Your task to perform on an android device: Get the directions for me by the walking distance from Canada de Gomez to Funes on the clock apps.
Image 0: 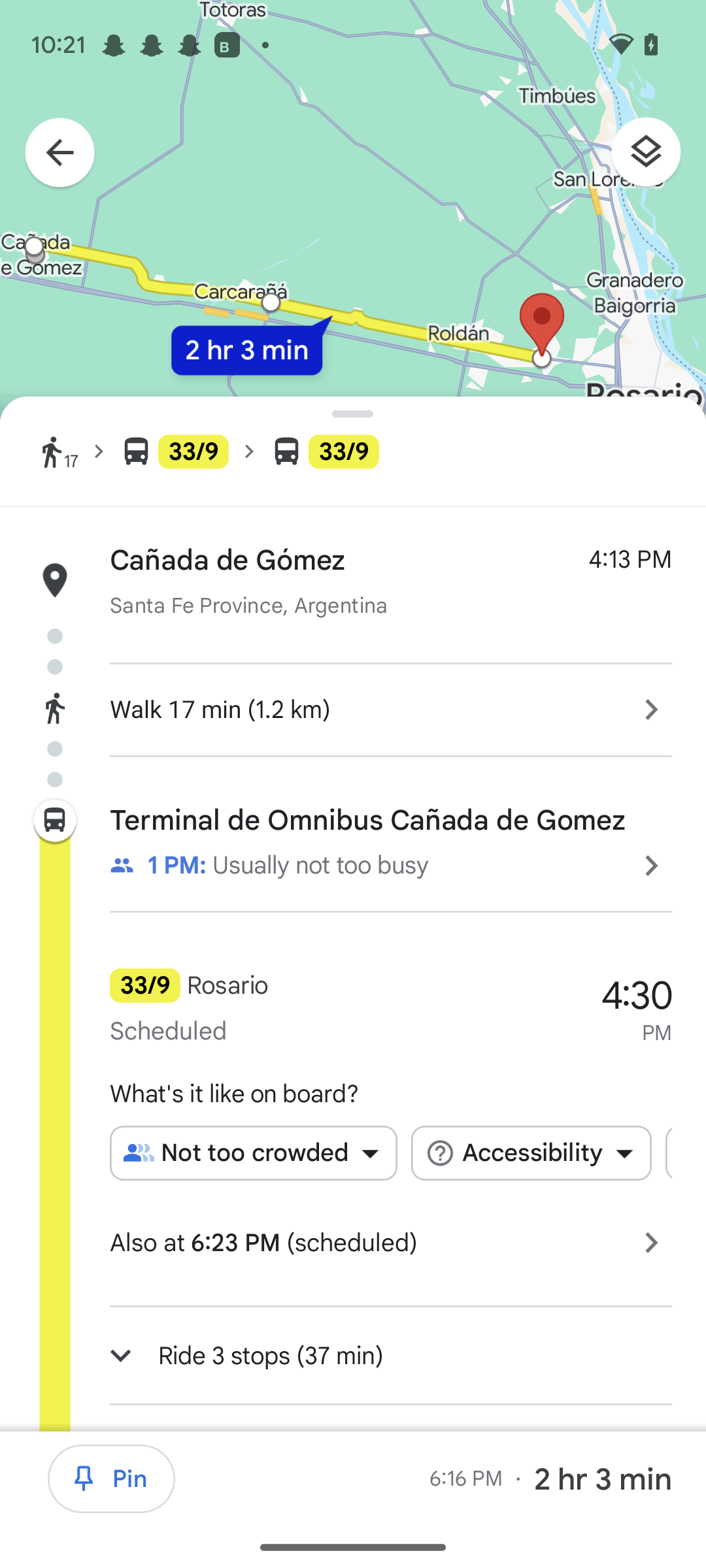
Go back to the previous page.
Step 0: press back button
Image 1: 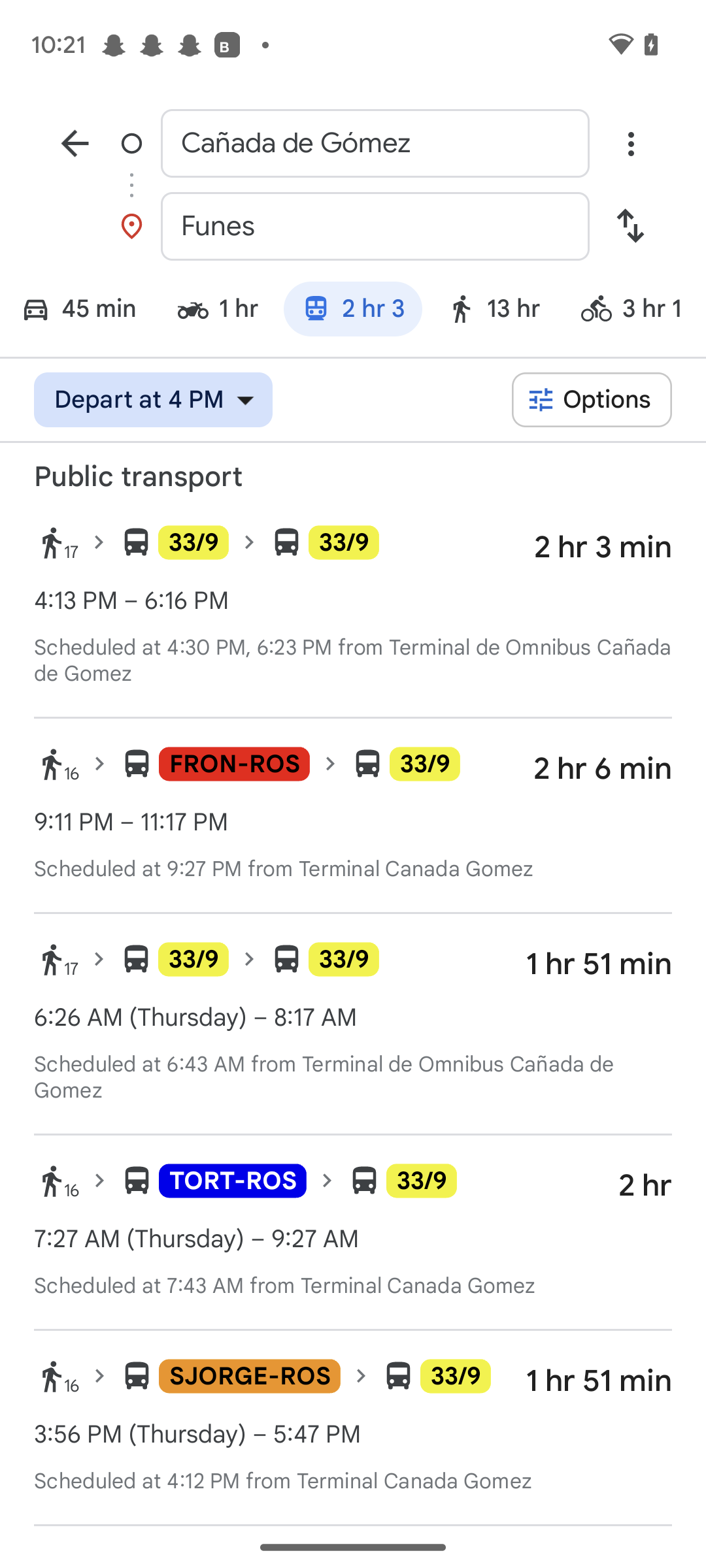
Click on the walking tab on the right side of the train tab.
Step 1: click (493, 312)
Image 2: 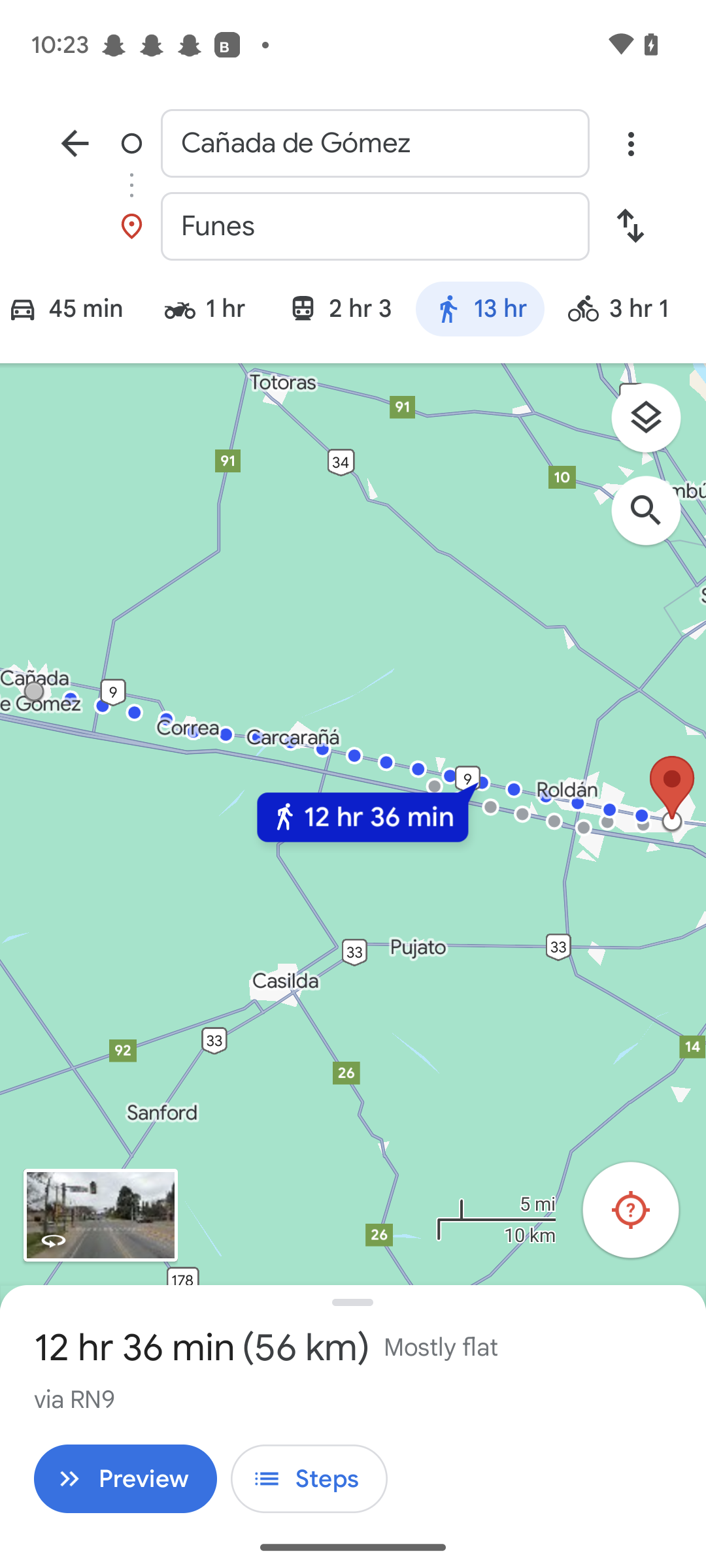
Click on the tab Preview at the bottom left corner of the screen.
Step 2: click (126, 1478)